Your task to perform on an android device: In the Wallet App, enter the expense of a vehicle of Rs 500 under the category of fuel in the vehicle expense, then save it.
Image 0: 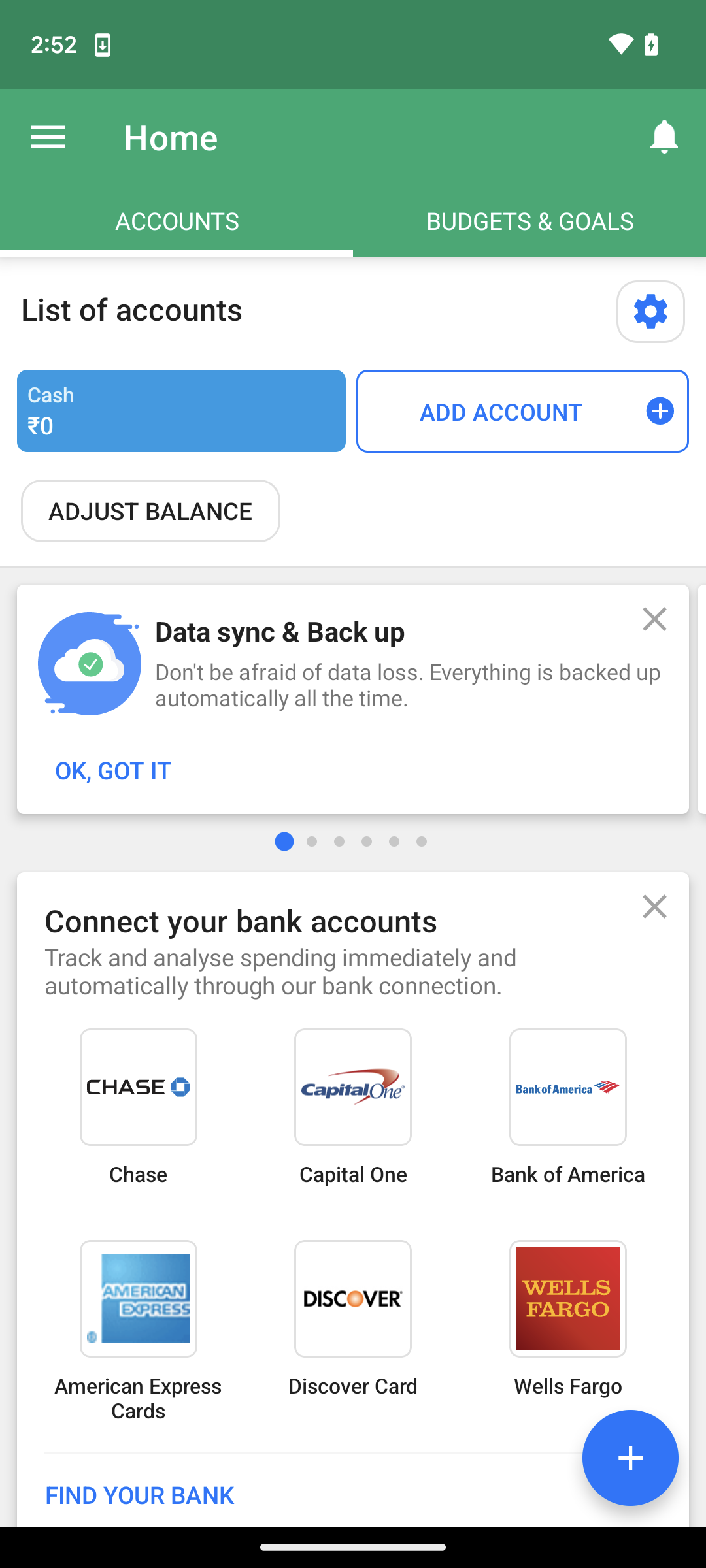
Click on the plus icon at the bottom right corner of the screen
Step 0: click (630, 1457)
Image 1: 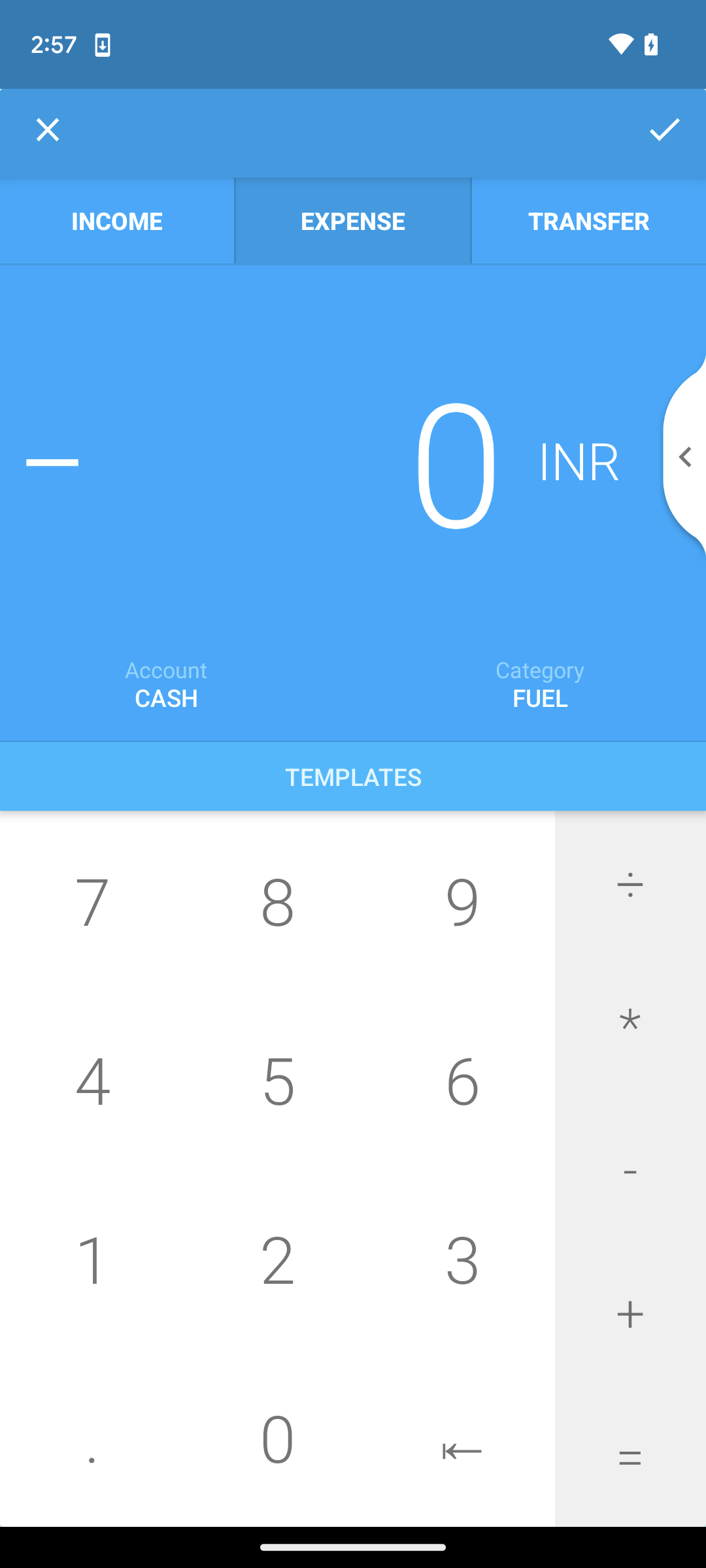
Enter the amount 500 in expense 
Step 1: click (277, 1079)
Image 2: 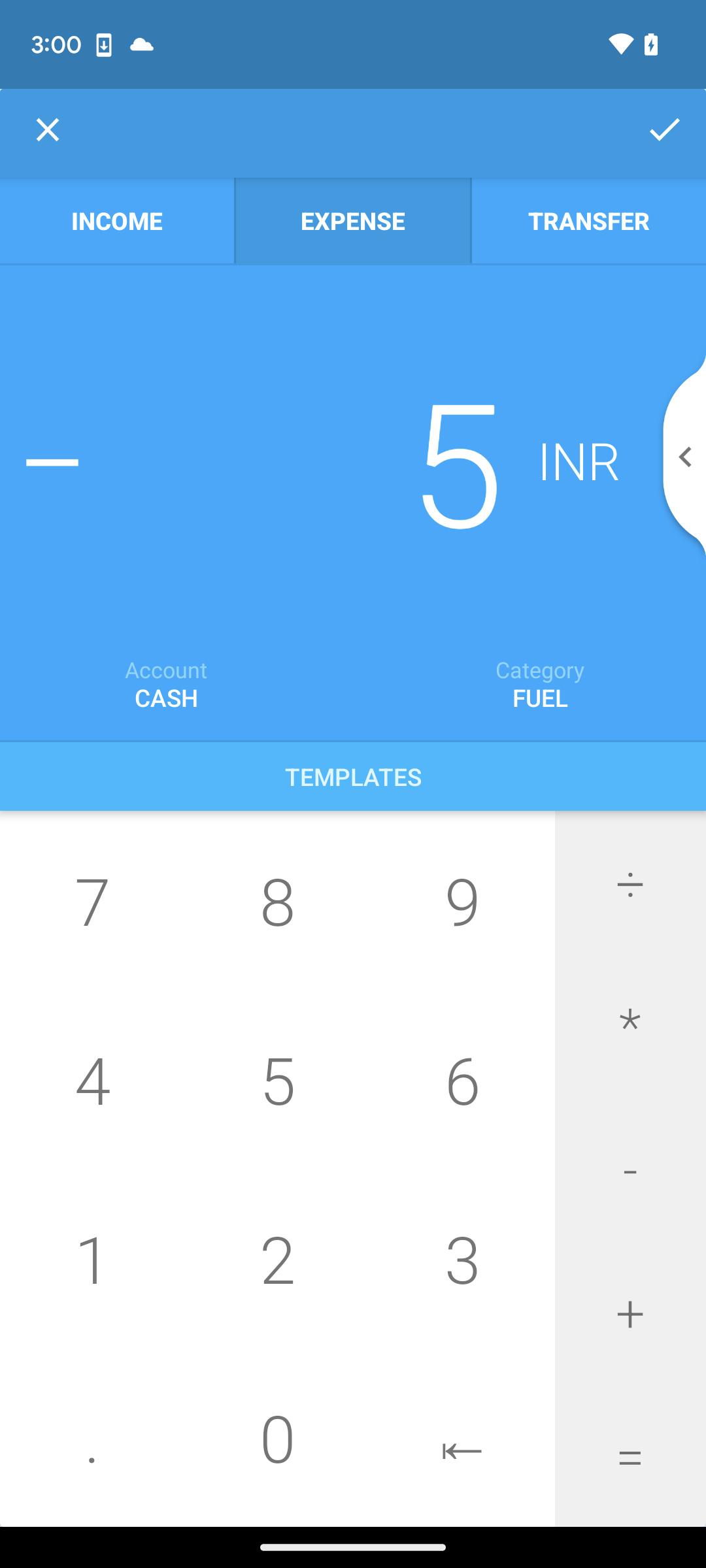
Enter the amount 500 in expense 
Step 2: click (277, 1437)
Image 3: 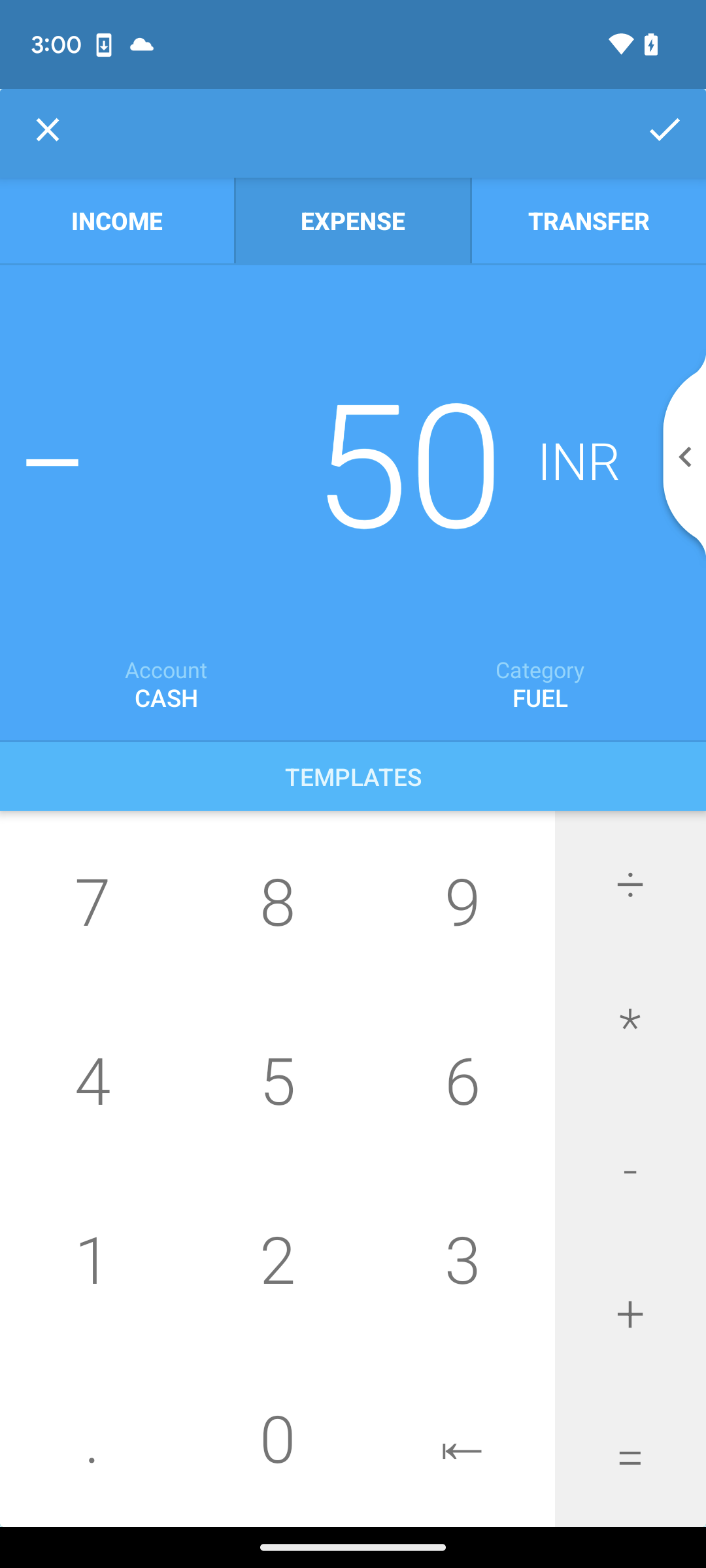
Enter the amount 500 in expense 
Step 3: click (277, 1437)
Image 4: 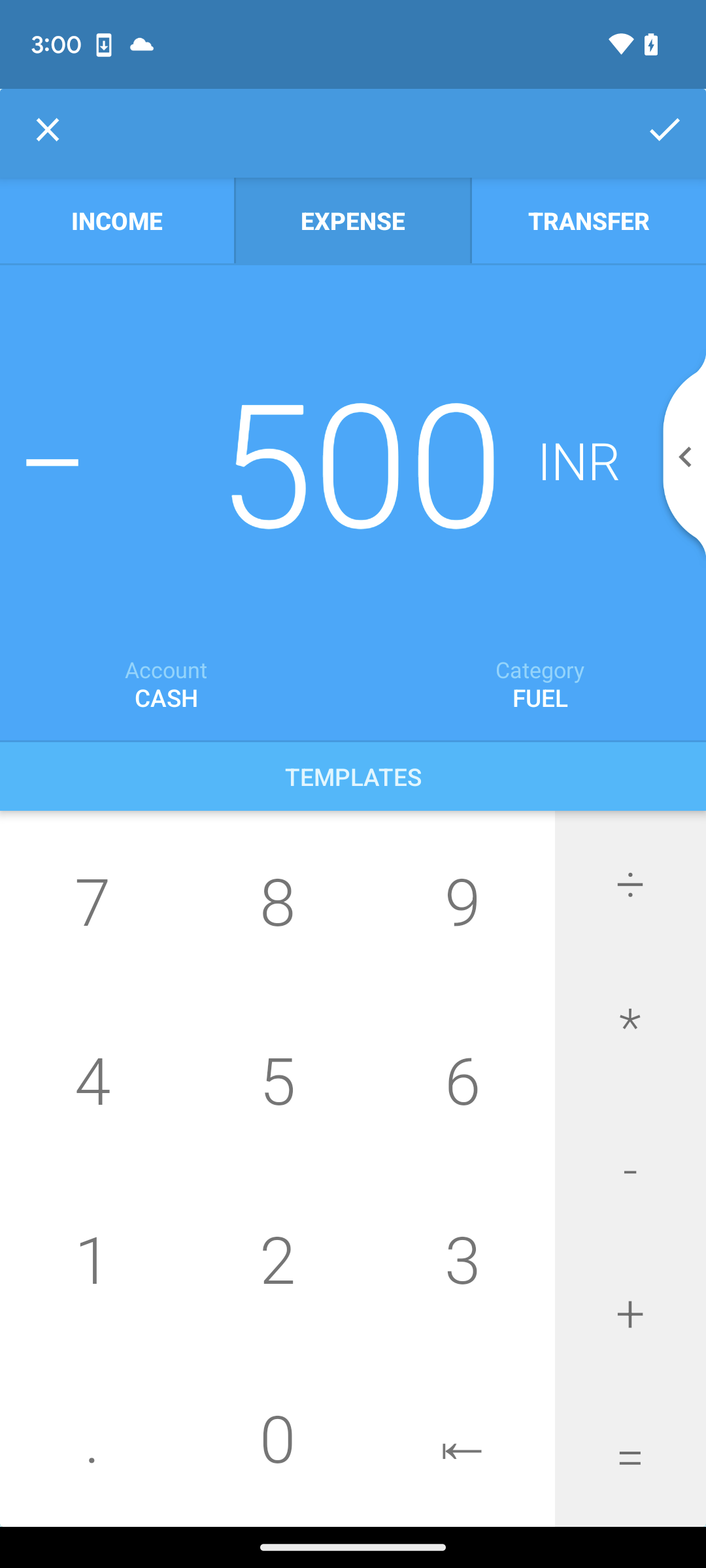
Click category fuel
Step 4: click (540, 697)
Image 5: 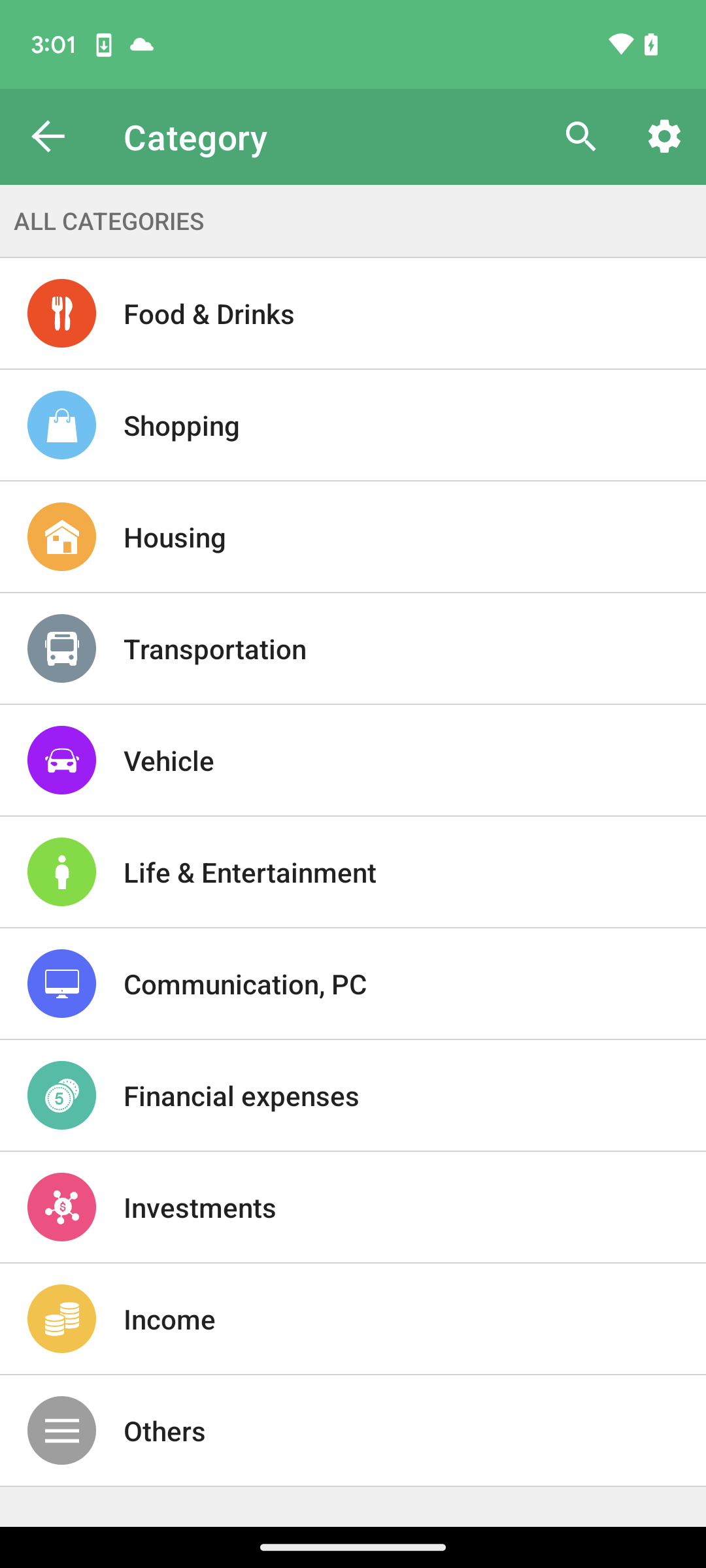
Click on the vehicle option
Step 5: click (353, 760)
Image 6: 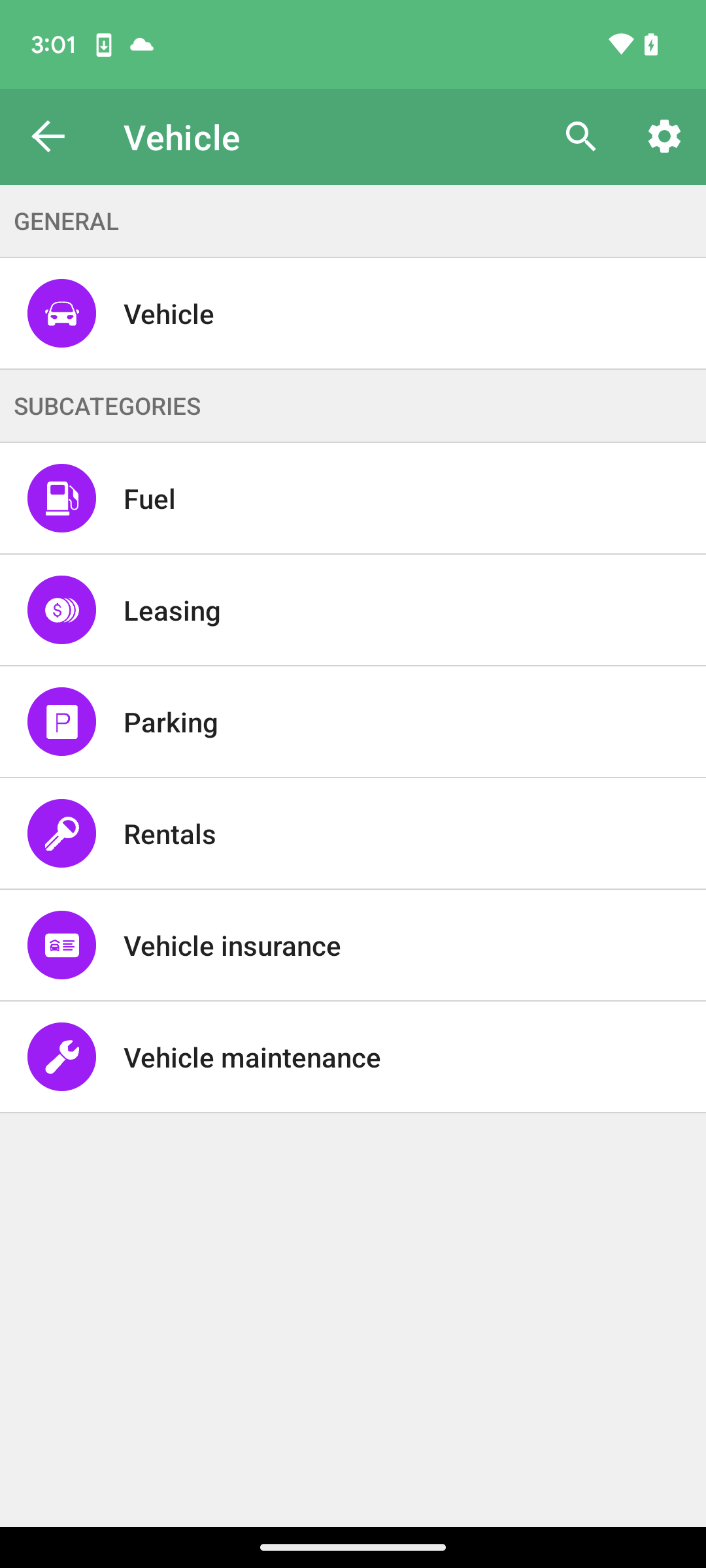
Click on the Fuel option 
Step 6: click (353, 497)
Image 7: 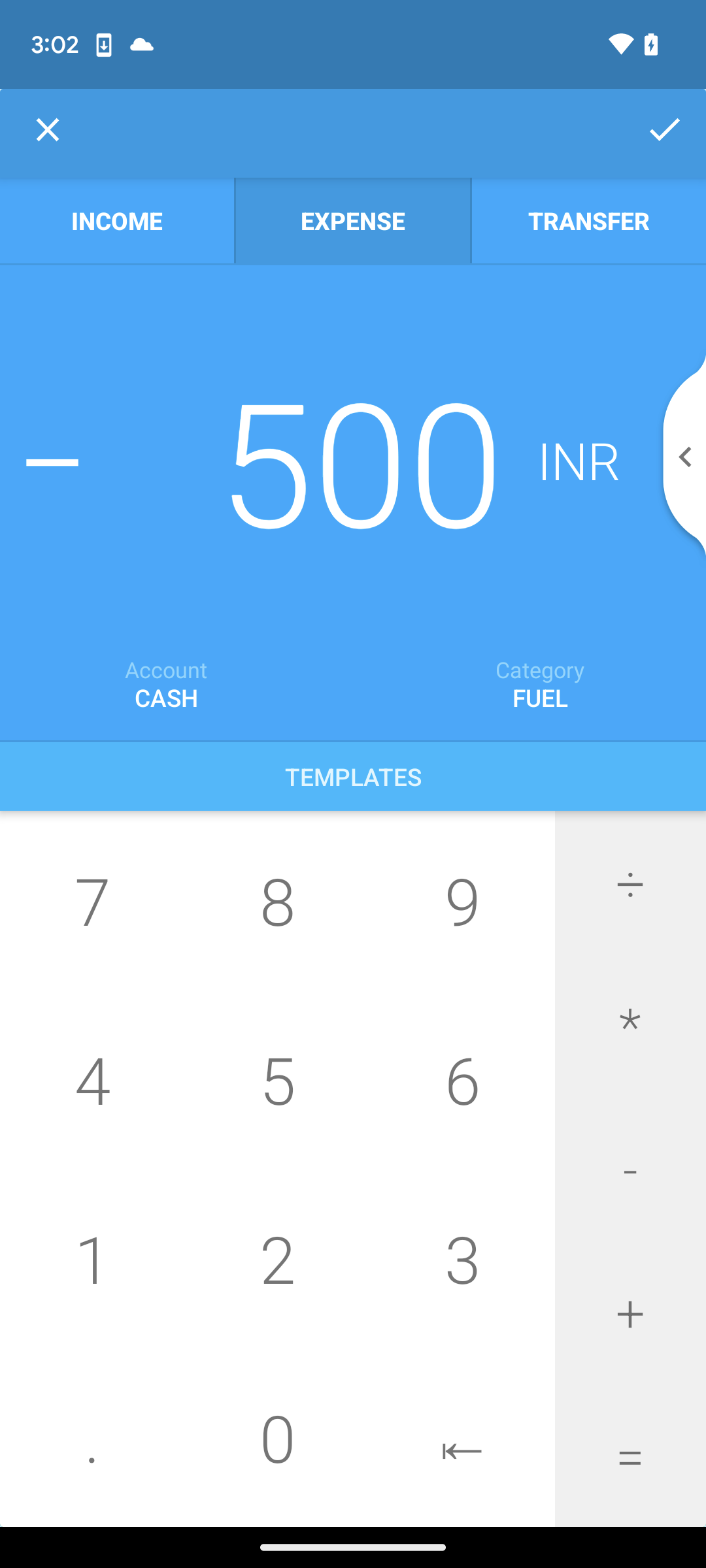
Click on the tick icon at the top right corner of the screen
Step 7: click (664, 129)